Your task to perform on an android device: I think I'm not doing proper meditation according to this app, and I'm not able to perform full meditation as guided in this app. I want to track my progress and fix it, so view my progress in the Insight Timer app.
Image 1: 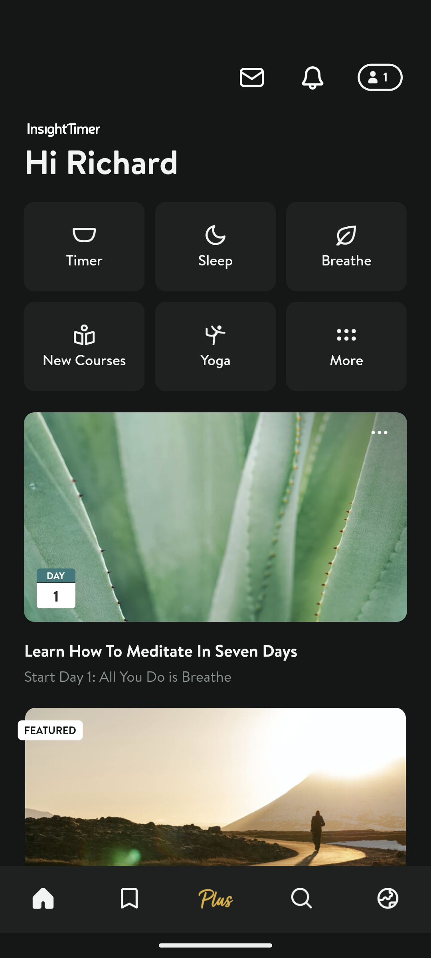
Click on the profile icon at the top right corner of the screen to view my progress.
Step 1: click (380, 77)
Image 2: 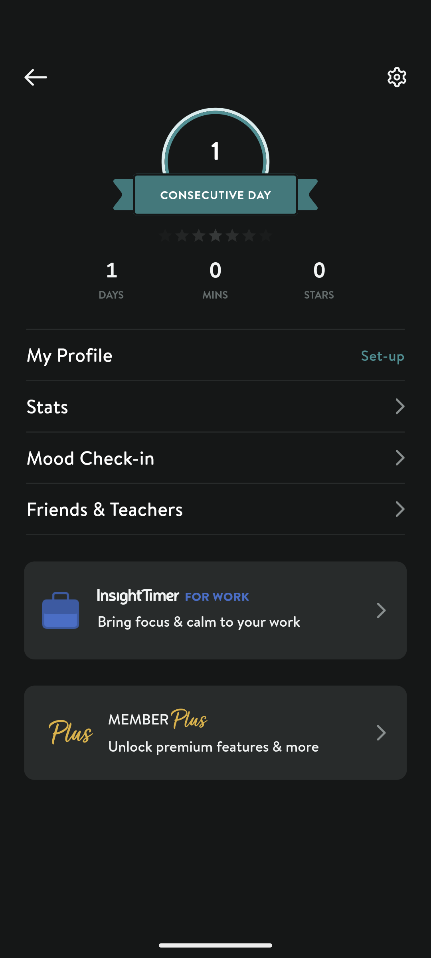
Click on the Stats section to view my progress.
Step 2: click (215, 406)